Your task to perform on an android device: I want to see how I sound before sending Thomas an audio recording with my birthday wishes. Using the Voice Recorder pro app, record an audio clip.
Image 0: 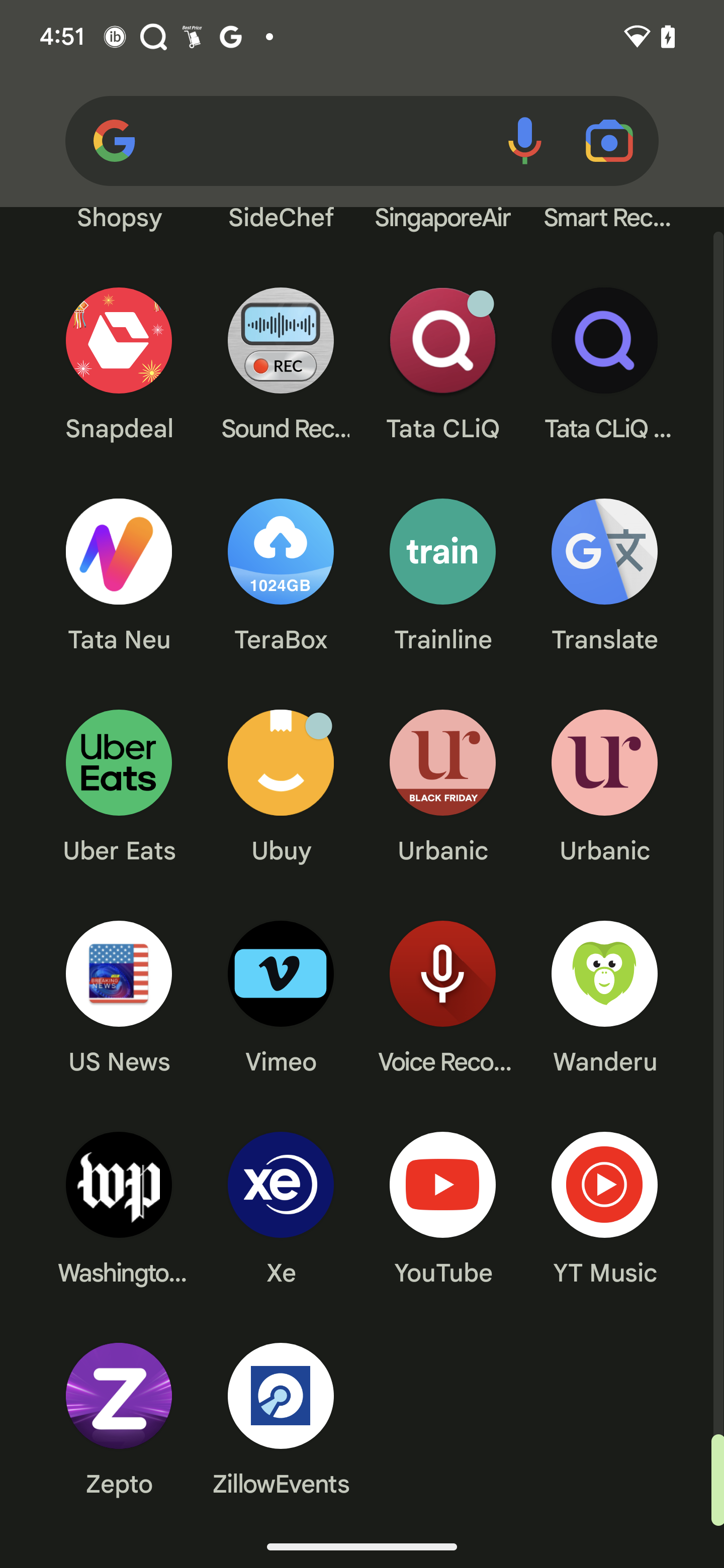
Open Voice recorder pro app
Step 0: open app "Voice Recorder"
Image 1: 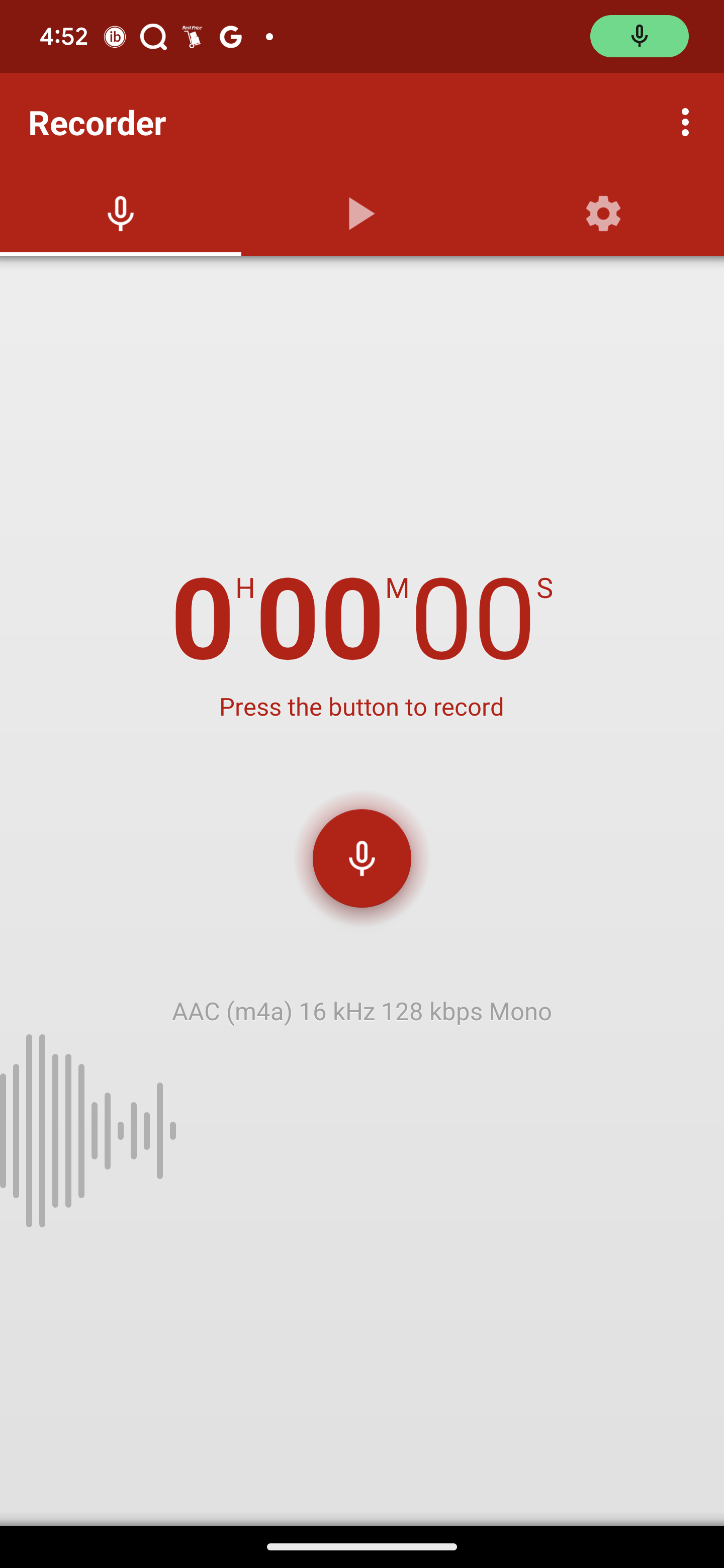
Click on the red mic button to start recording
Step 1: click (362, 858)
Image 2: 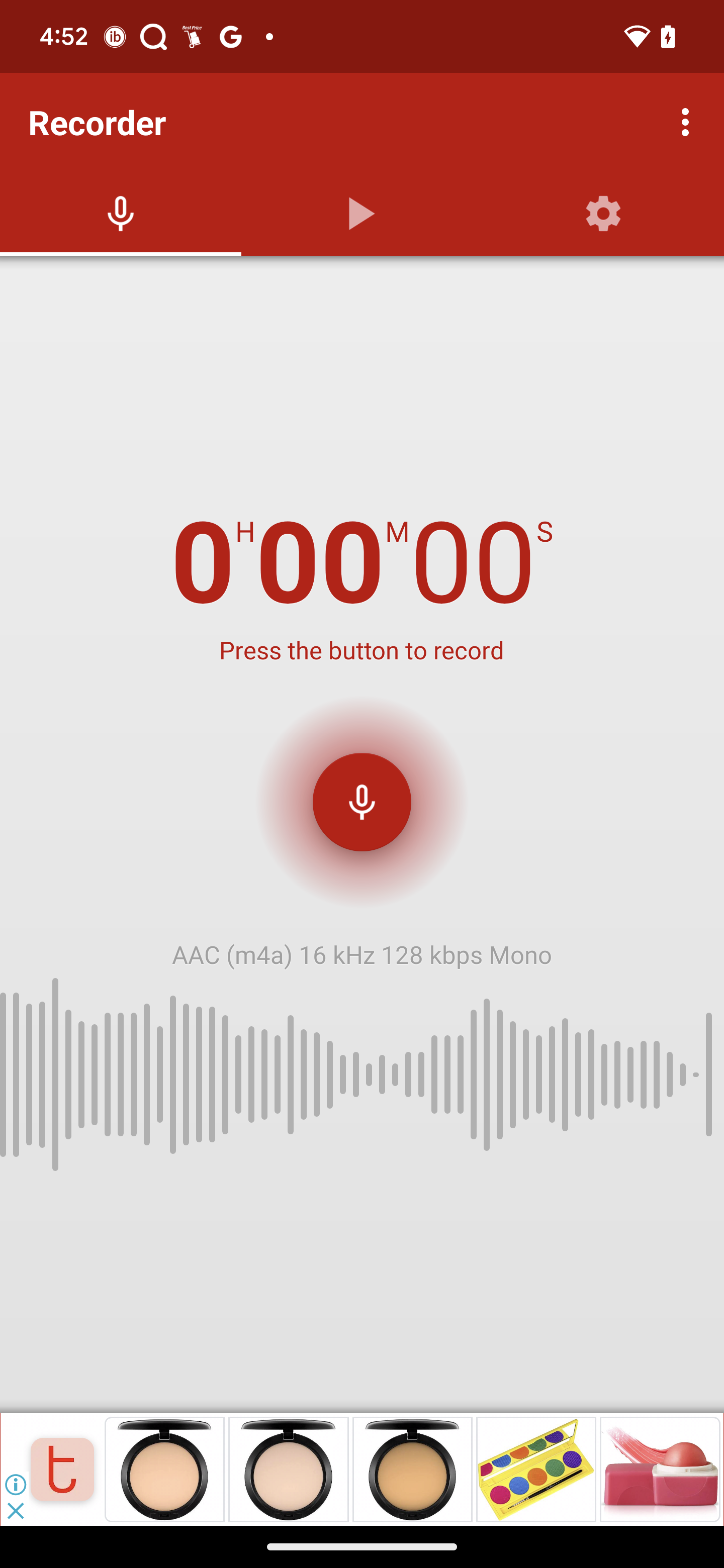
Click on the red mic button to start recording
Step 2: click (376, 872)